Your task to perform on an android device: I want to view my saved places to refresh my old memories.
Image 0: 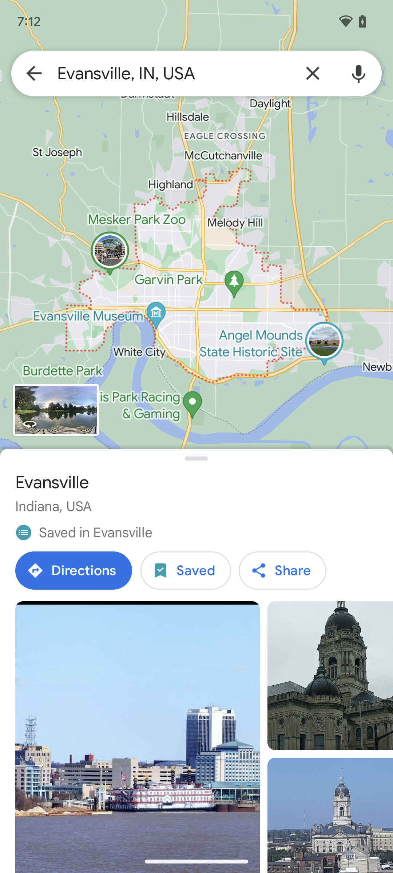
Click on the Back button on the top left corner of the screen.
Step 0: click (34, 73)
Image 1: 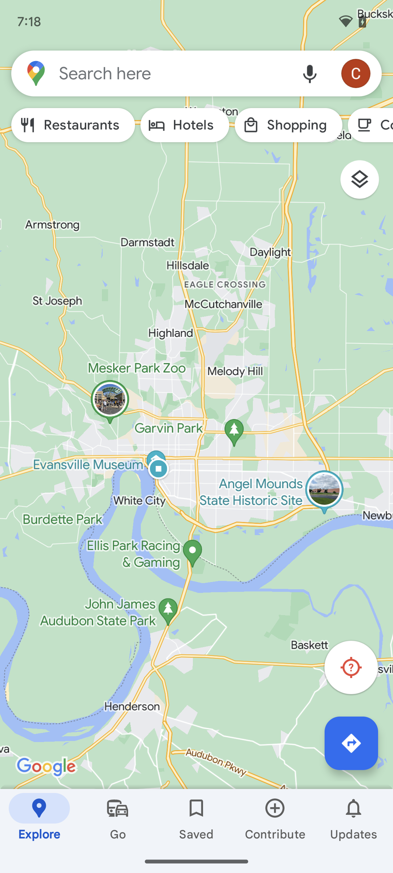
Click on the Saved button on the bottom of the screen.
Step 1: click (196, 819)
Image 2: 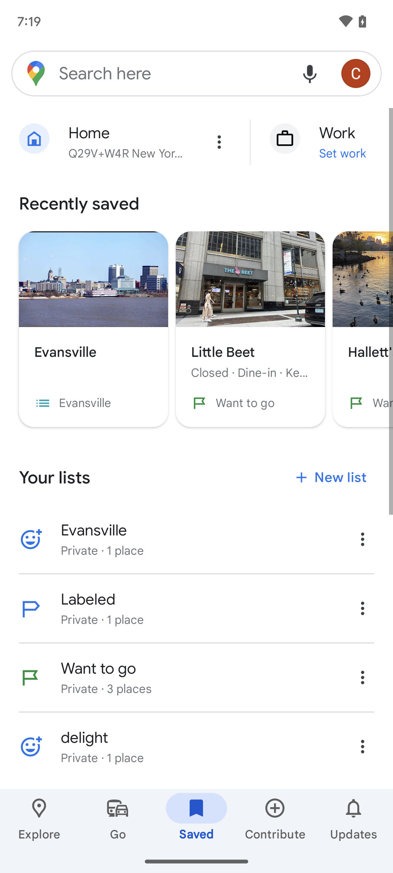
Click on Evansville on the screen.
Step 2: click (93, 279)